Your task to perform on an android device: I want to search for hotels in Hawaii.
Image 0: 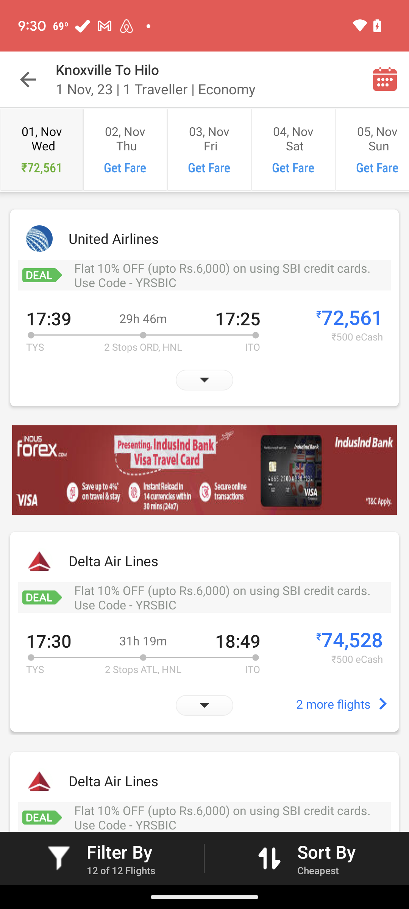
Go back
Step 0: press back button
Image 1: 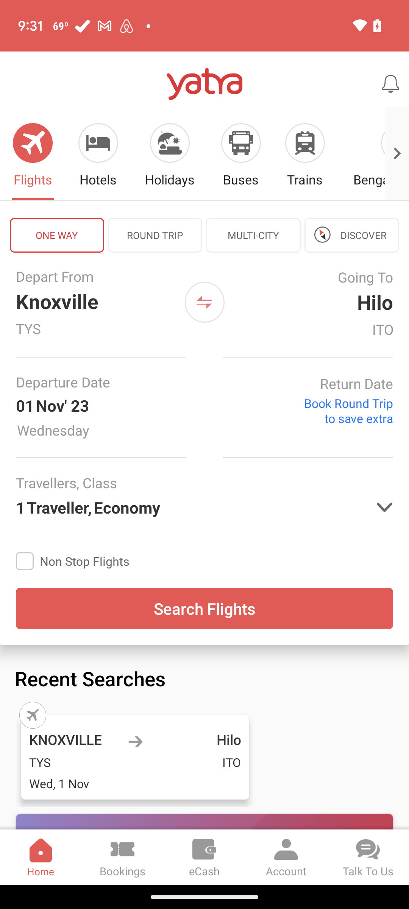
Click on Hotels
Step 1: click (100, 145)
Image 2: 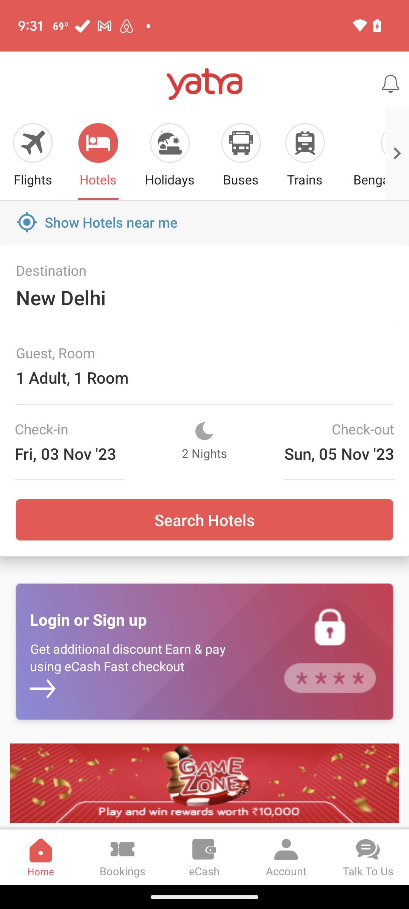
Click on destination
Step 2: click (61, 297)
Image 3: 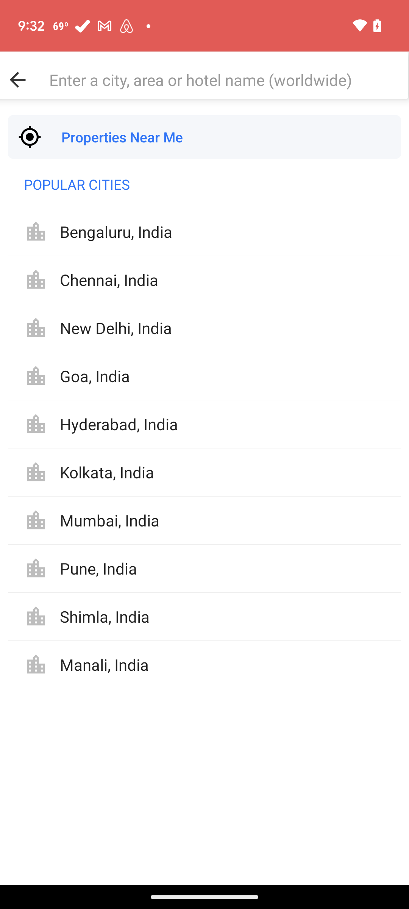
Click on destination
Step 3: click (223, 80)
Image 5: 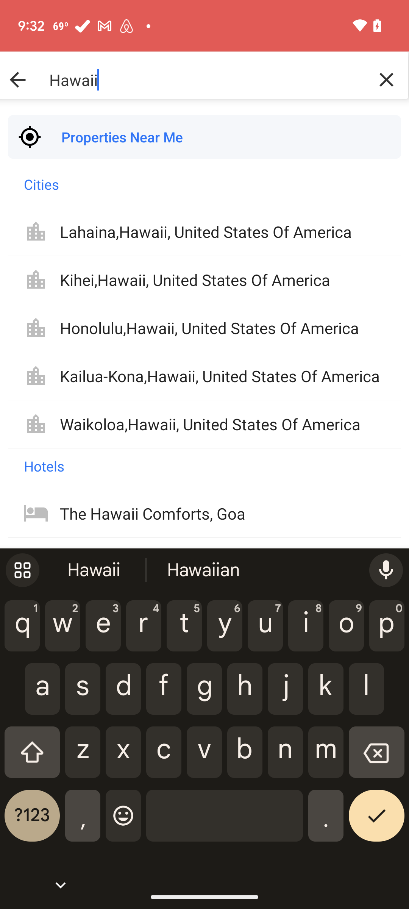
Click on Honolulu
Step 5: click (209, 328)
Image 6: 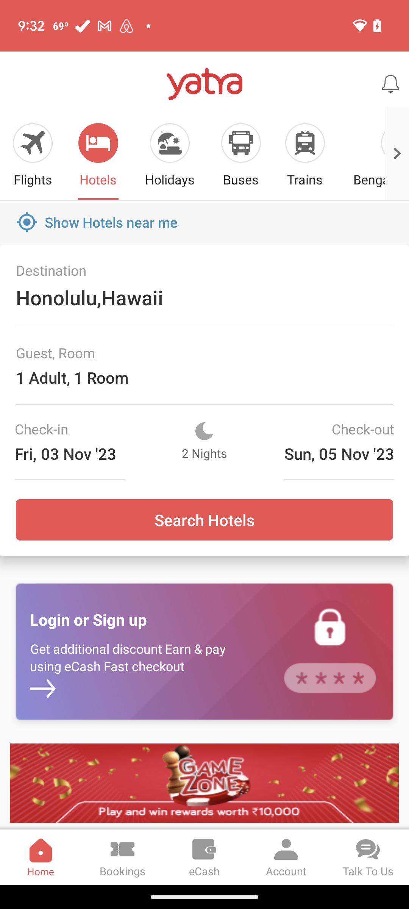
Click on search hotels
Step 6: click (204, 520)
Image 7: 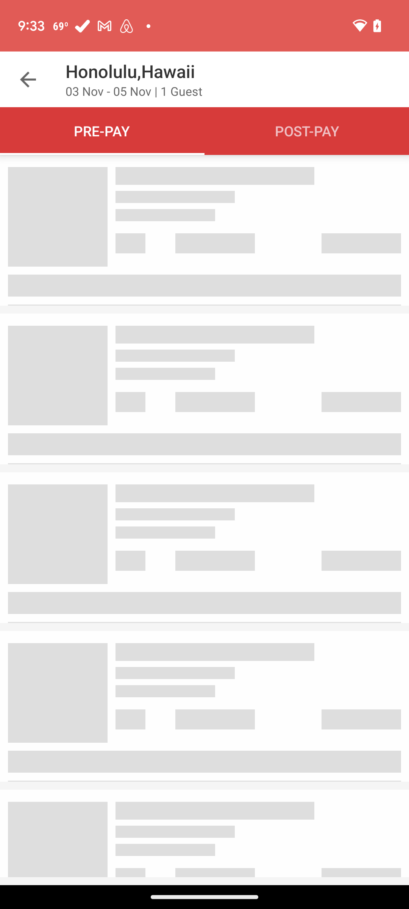
Click on search hotels
Step 7: wait